Your task to perform on an android device: In the Google Docs app, create a new document with the phrase "I will be open for business on December 17th."
Image 0: 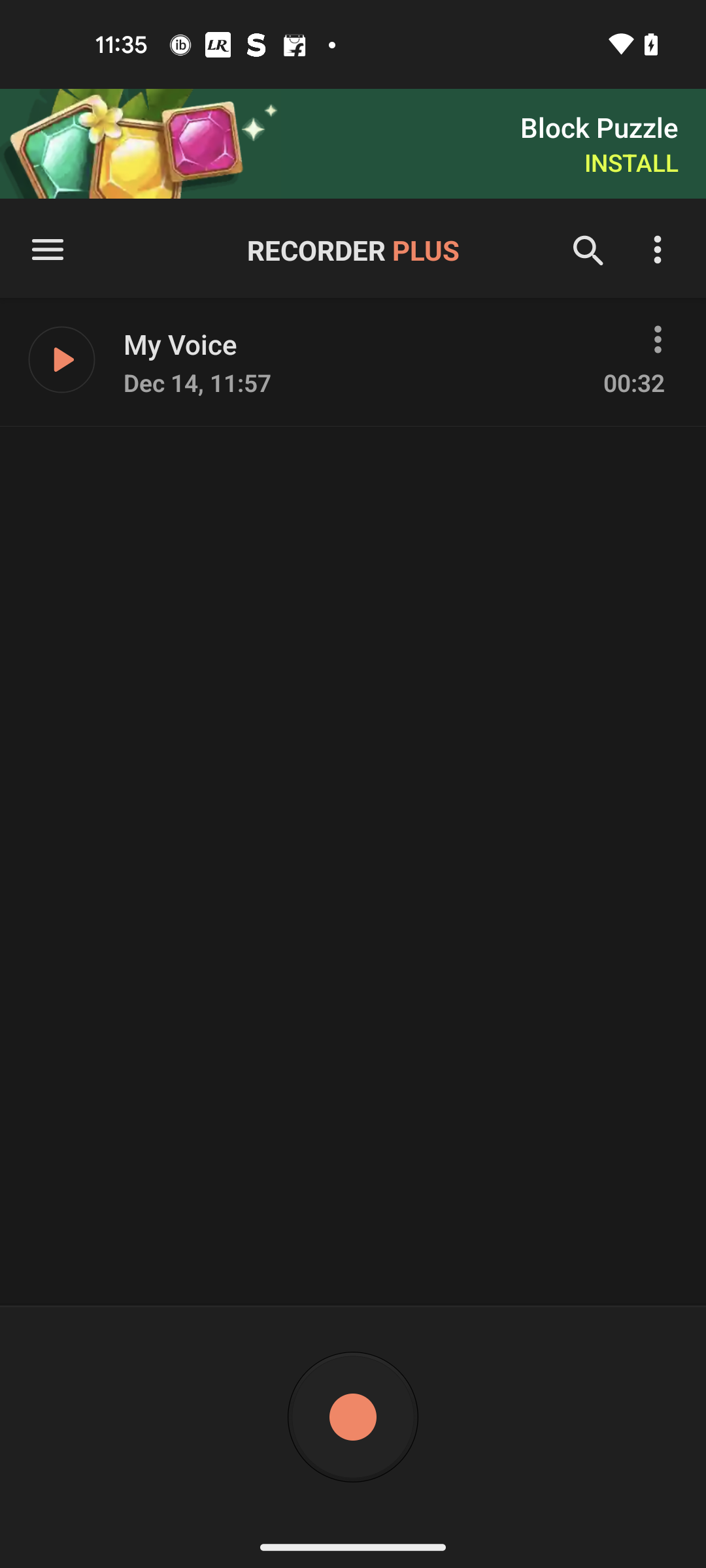
Open the Google Docs app
Step 0: open app "Docs"
Image 1: 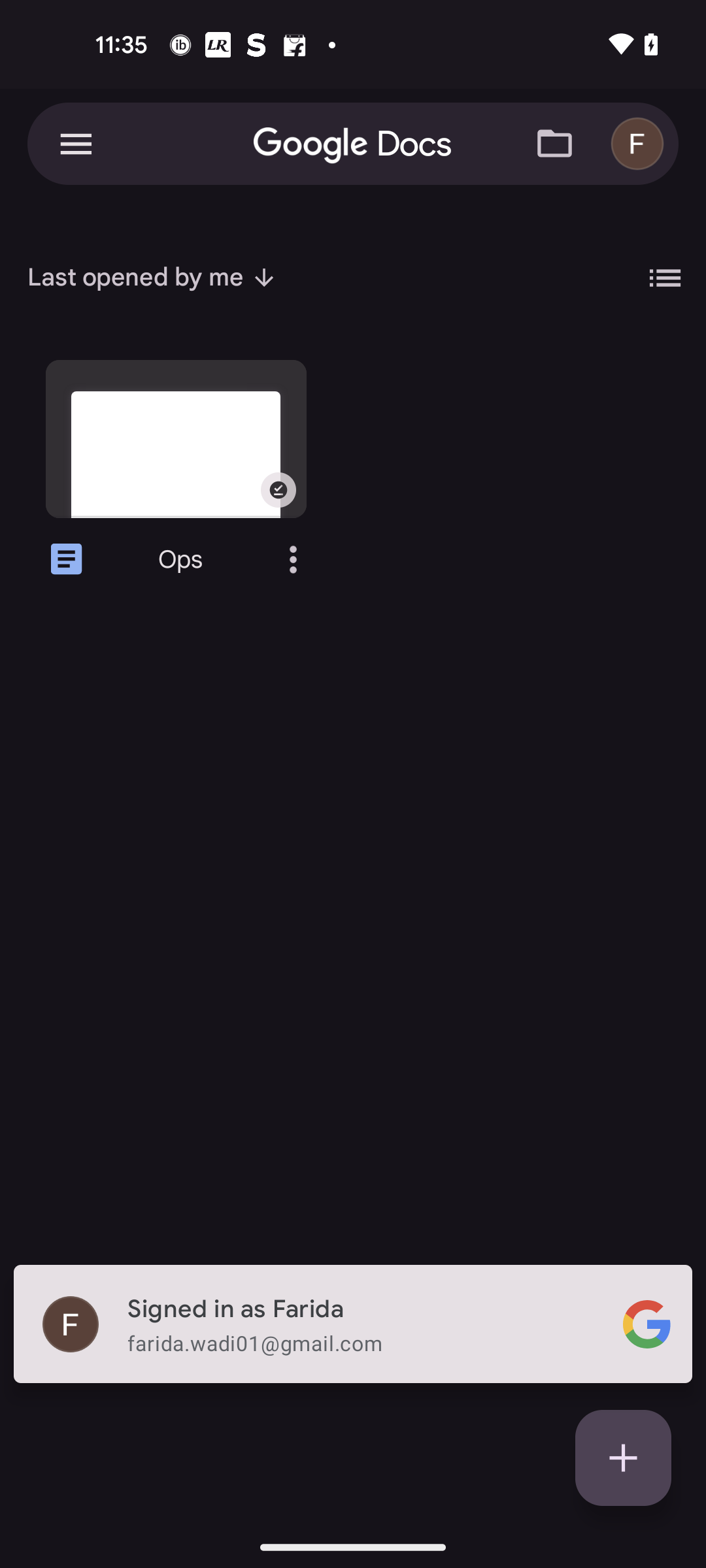
Click on the plus icon at the bottom right corner of the screen
Step 1: click (623, 1458)
Image 2: 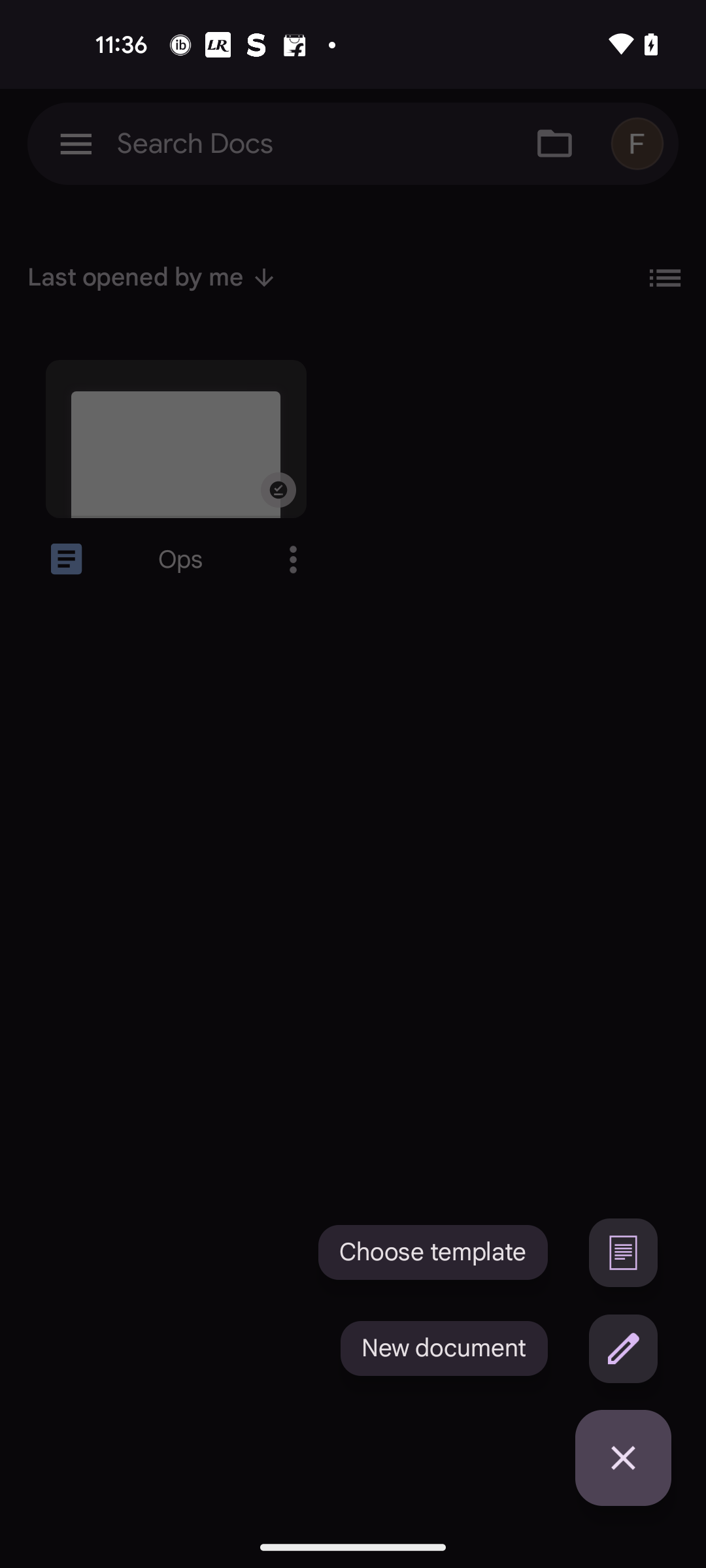
Click on the New document
Step 2: click (444, 1348)
Image 3: 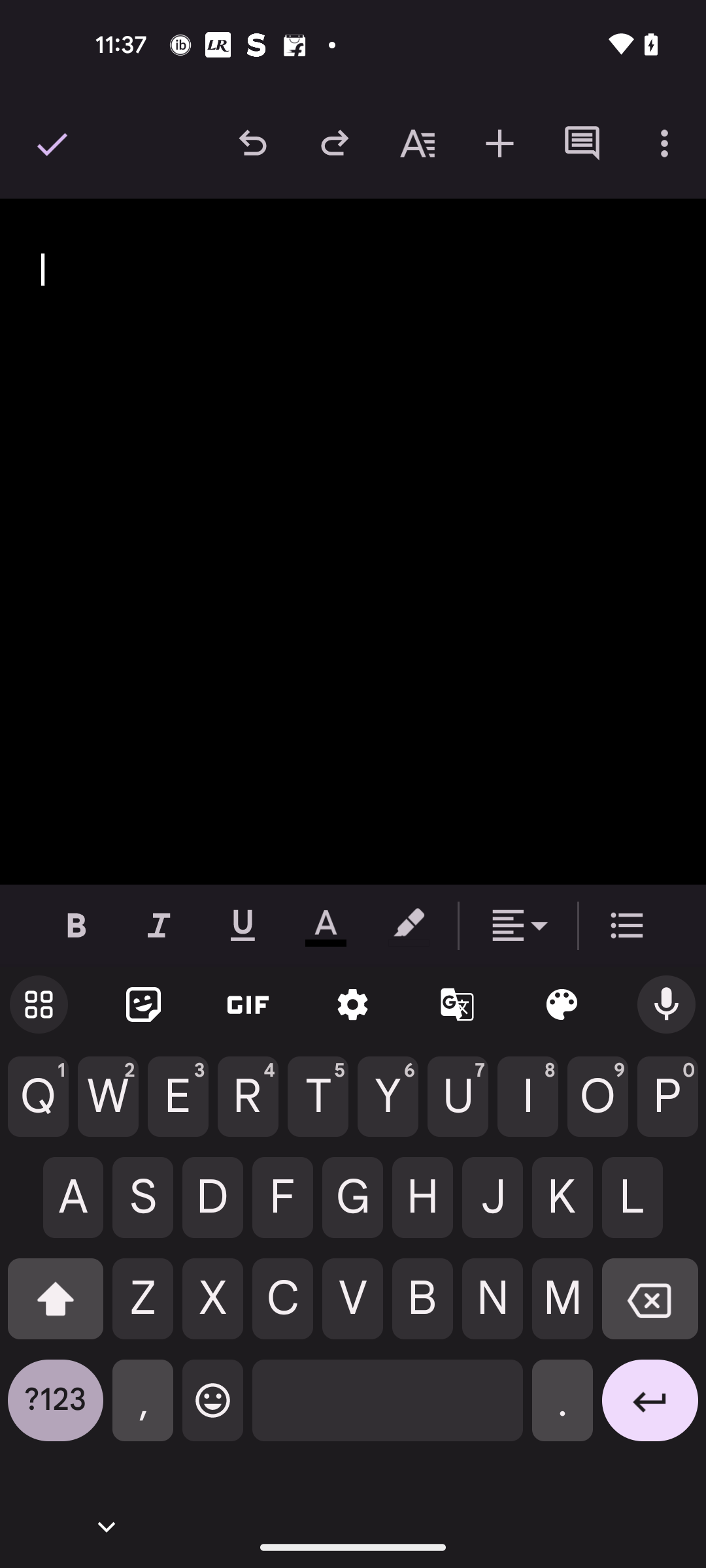
Type I will be open for business on December 17th
Step 3: type "I will be open for business on December 17th"
Image 4: 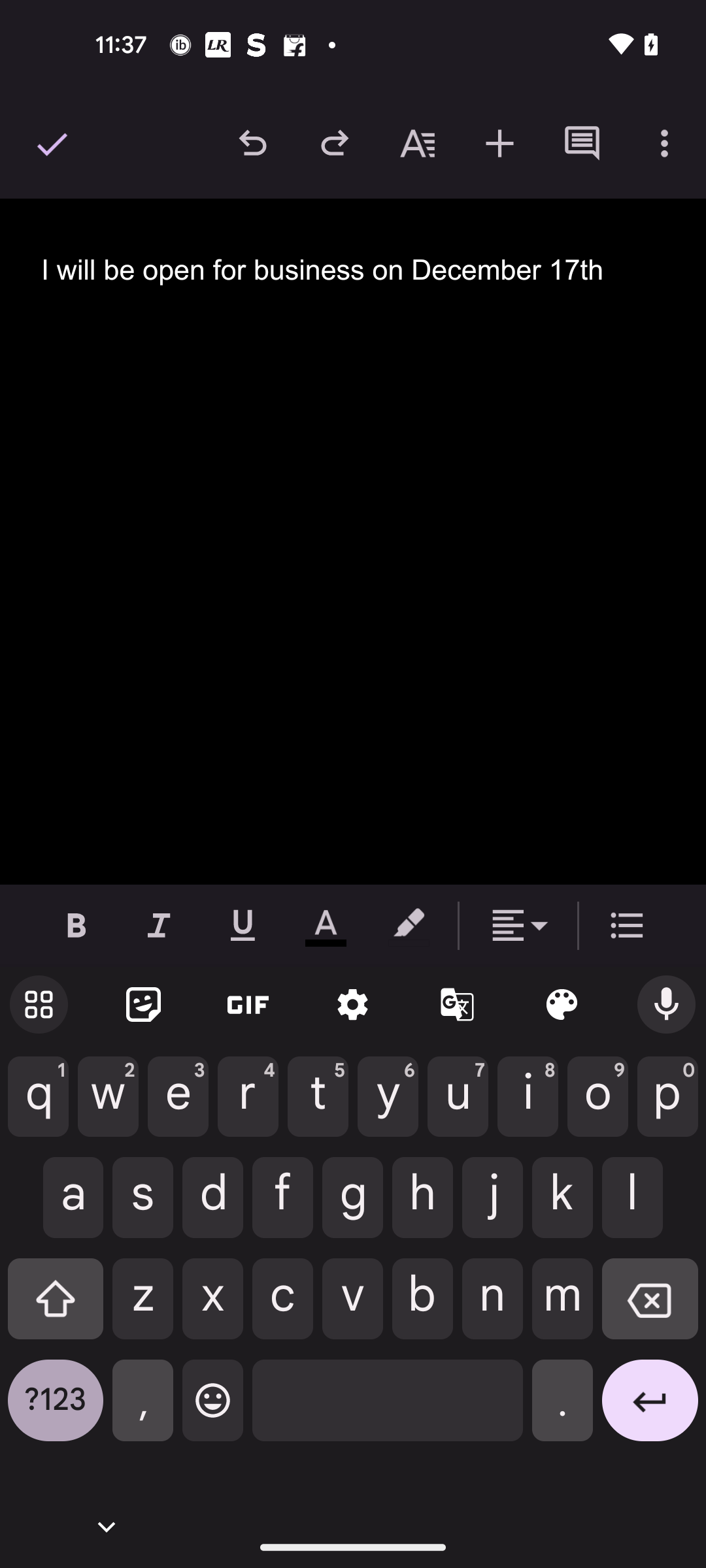
Click on the tick button icon at the top left corner of the screen
Step 4: click (48, 143)